Your task to perform on an android device: To keep track of who will win the current gym competition, I want to start the stopwatch in the Clock app.
Image 0: 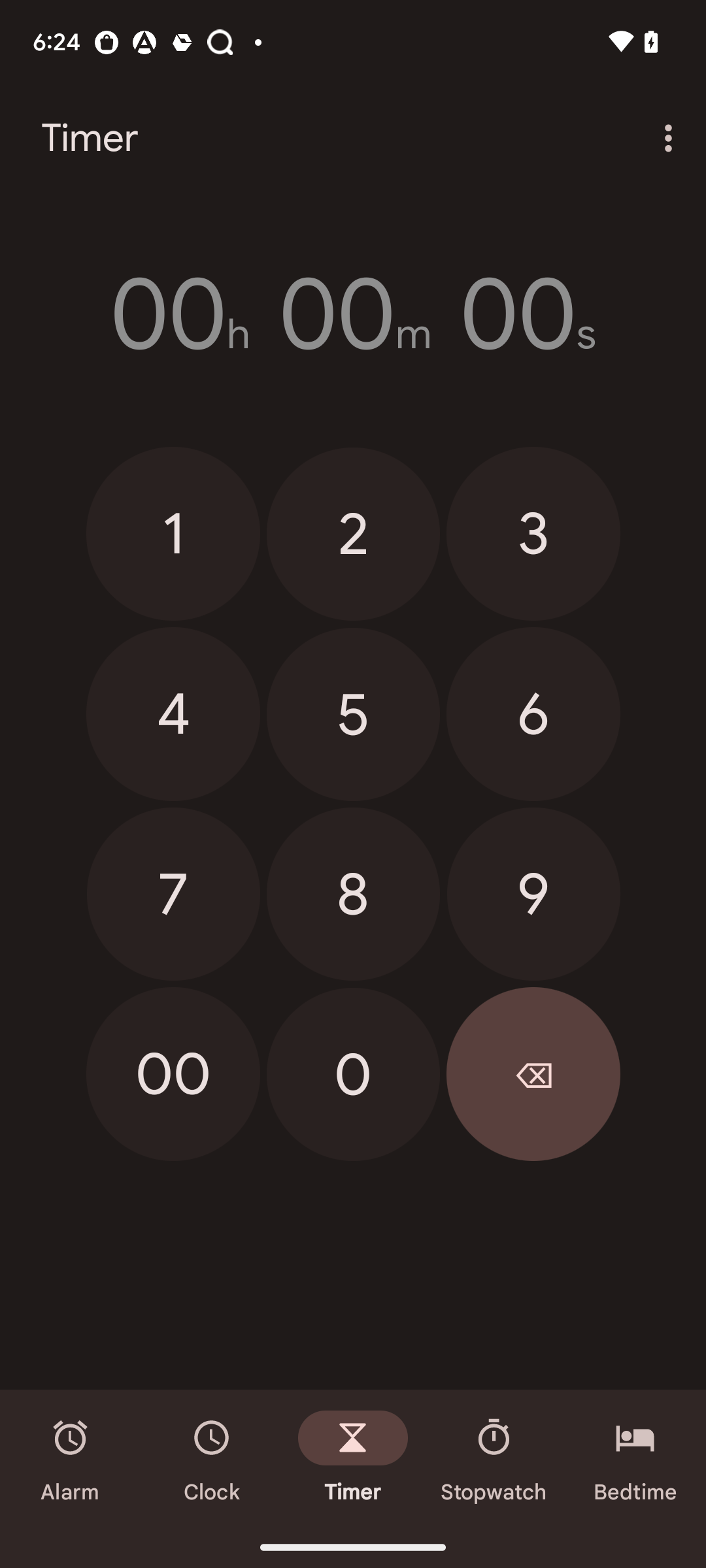
go to the Stopwatch Section at the bottom of the screen
Step 0: click (494, 1458)
Image 1: 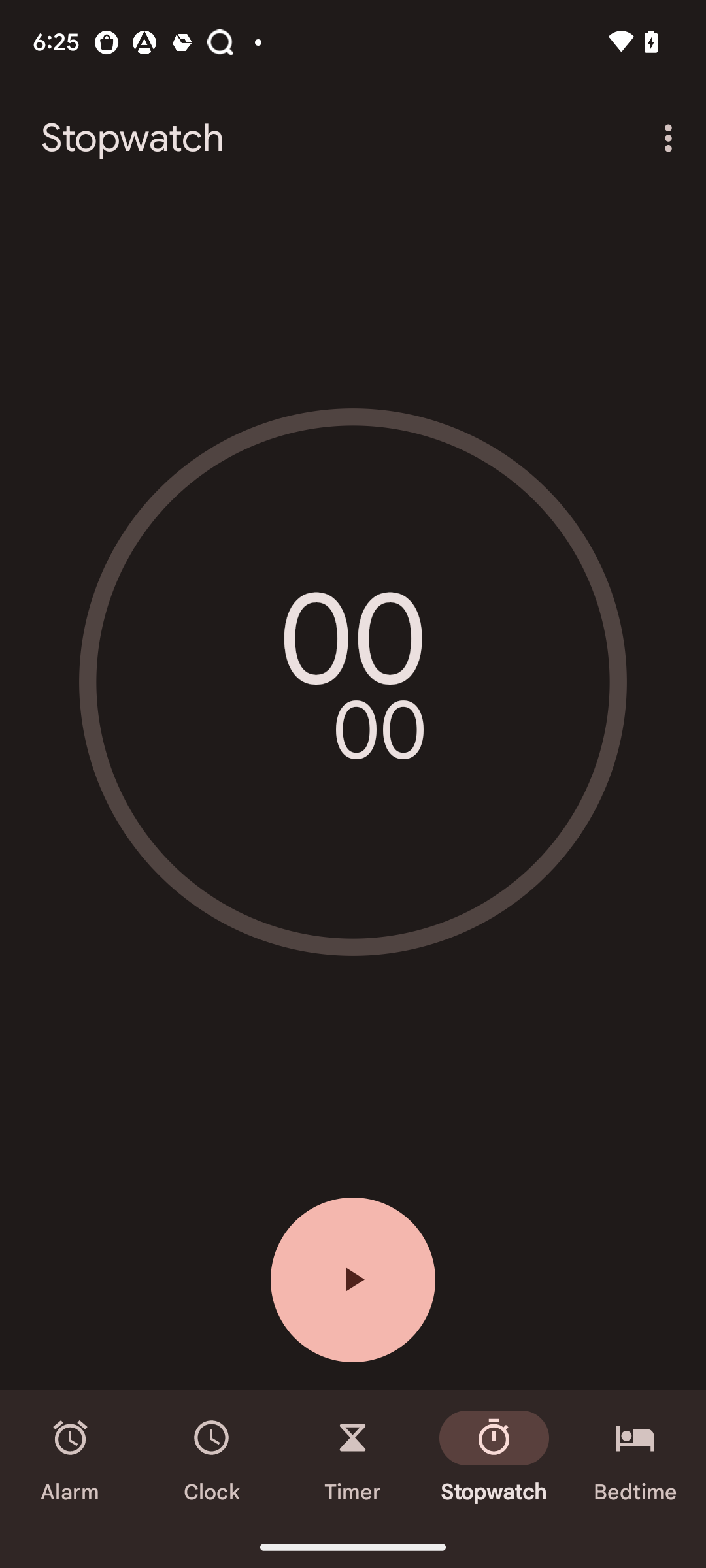
Click on the Start button
Step 1: click (353, 1279)